Your task to perform on an android device: I require size 9 training and exercise shoes, therefore search for them on the Flipkart app.
Image 0: 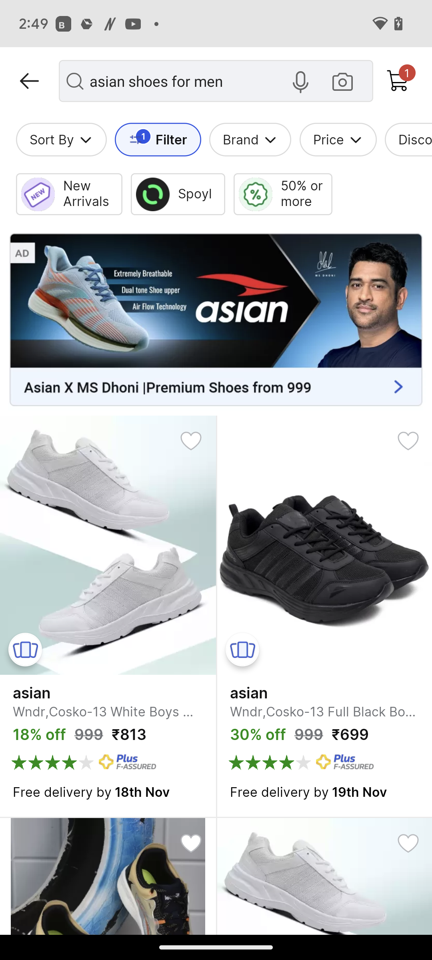
Scroll left at the top of the screen.
Step 0: scroll right
Image 1: 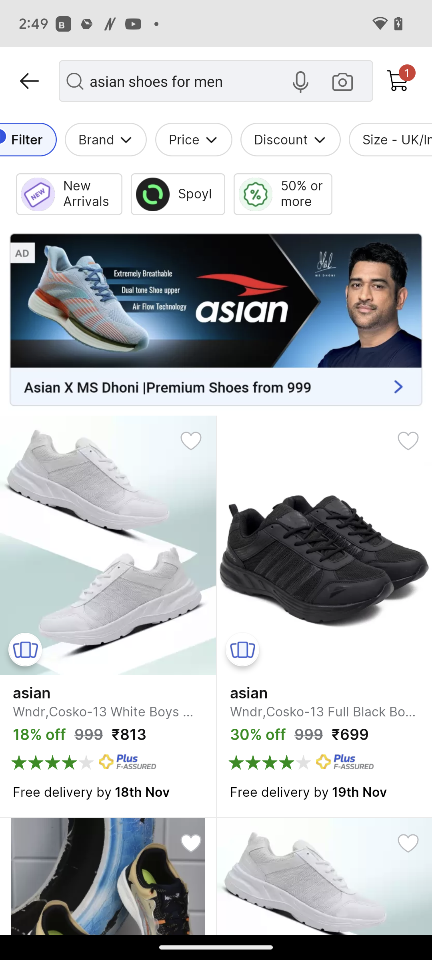
Click on the size at the top right of the screen.
Step 1: click (397, 140)
Image 2: 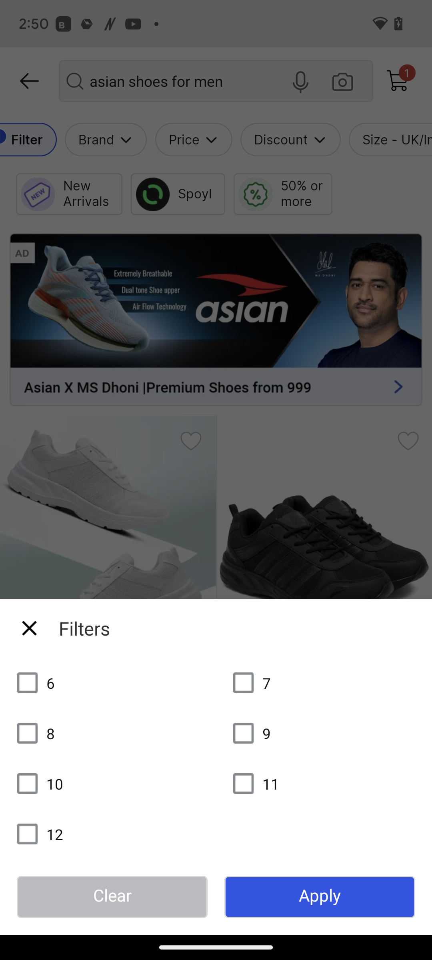
Click on number 9 and then click on apply option.
Step 2: click (261, 732)
Image 3: 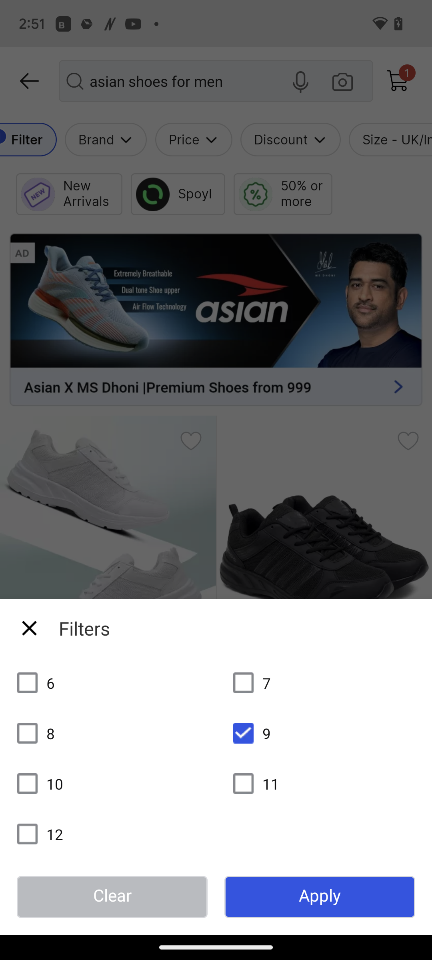
Click on number 9 and then click on apply option.
Step 3: click (343, 897)